Your task to perform on an android device: Open the Dmart ready app ,lookup for India gate basmati rice , swipe pictures of it and also view more details like Nutrition information, price and weight .
Image 0: 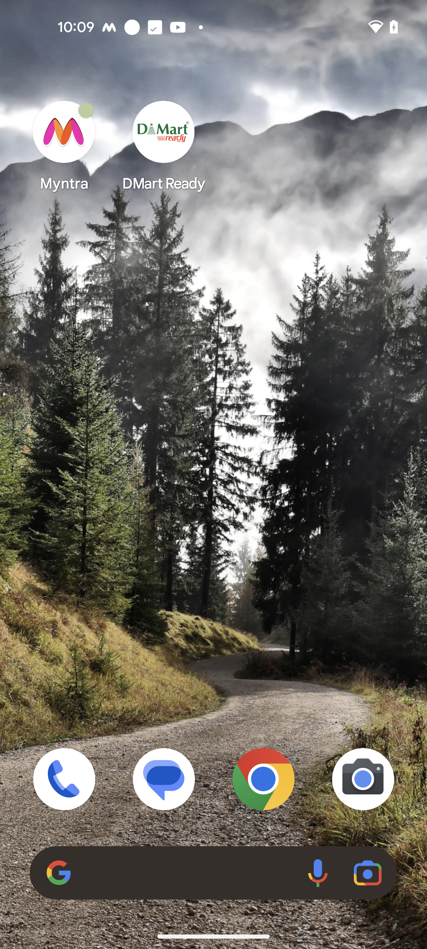
Open the Dmart Ready app.
Step 0: open app "DMart Ready"
Image 1: 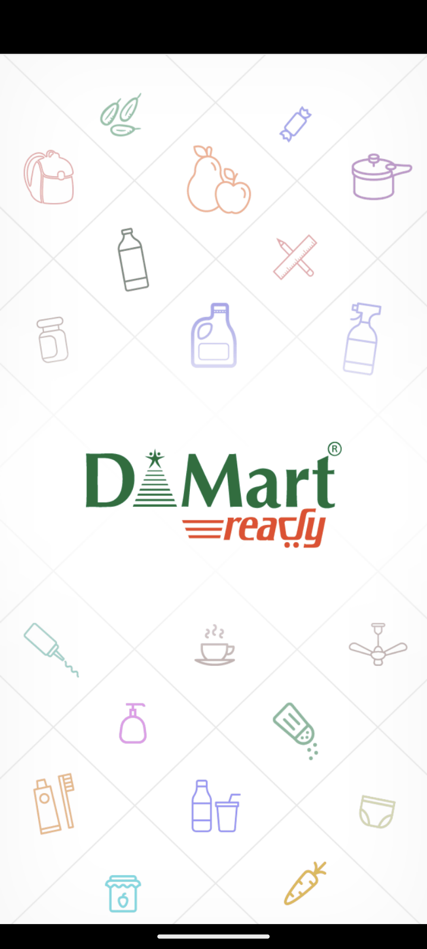
Open the Dmart Ready app.
Step 1: wait
Image 2: 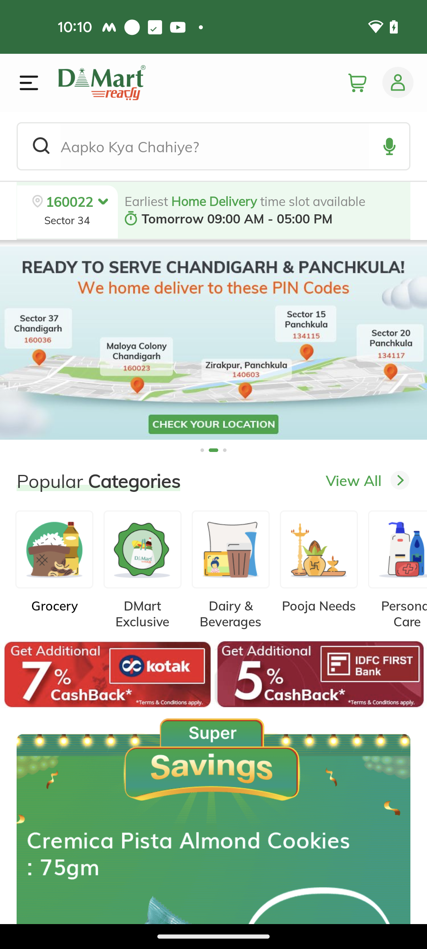
Click on the search bar to view products.
Step 2: click (214, 146)
Image 3: 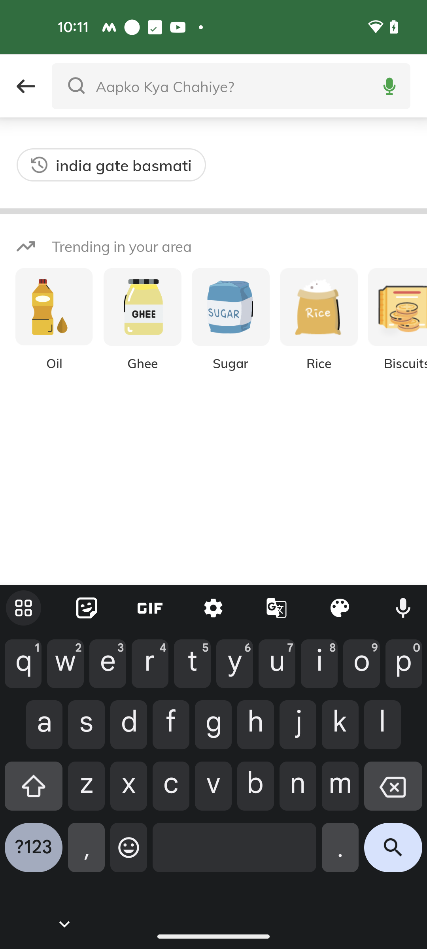
Type India gate basmati rice in the search bar.
Step 3: type "India gate basmati rice"
Image 4: 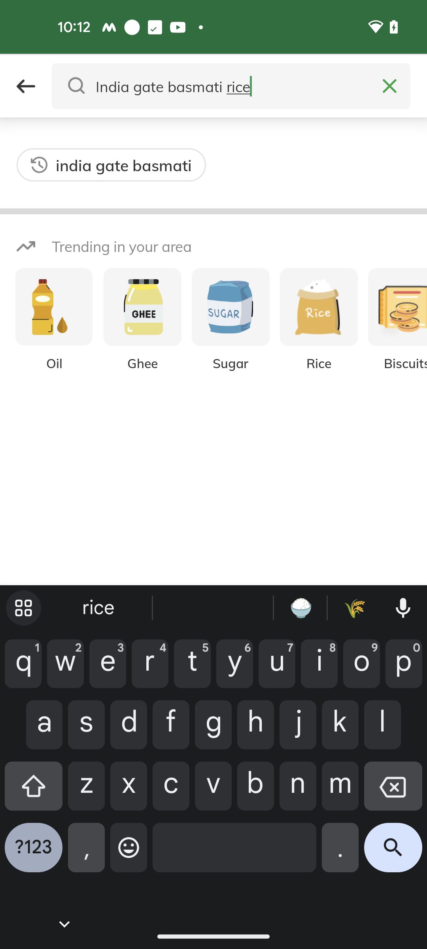
Click on the search icon at the bottom of the screen.
Step 4: click (393, 853)
Image 5: 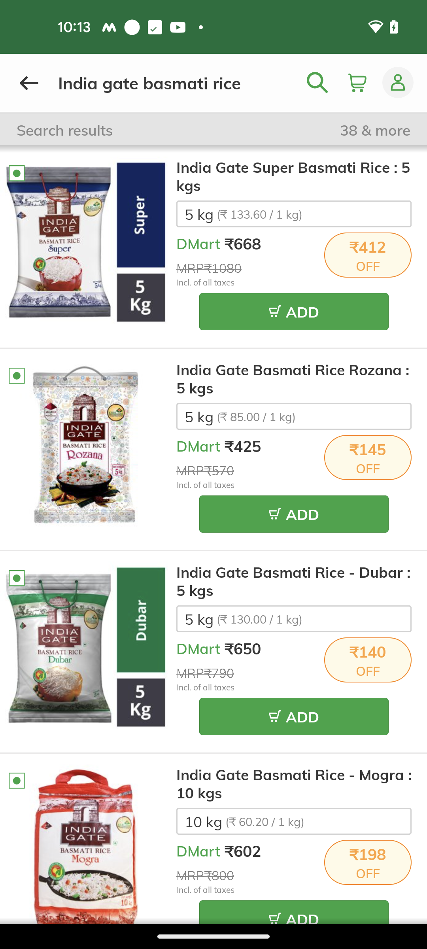
Click on the first icon for more details .
Step 5: click (81, 265)
Image 6: 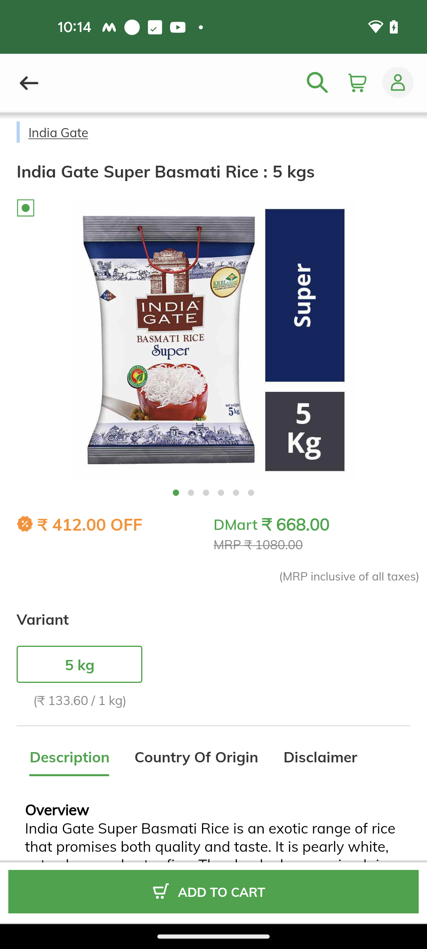
Swipe left to view more pictures.
Step 6: scroll right
Image 7: 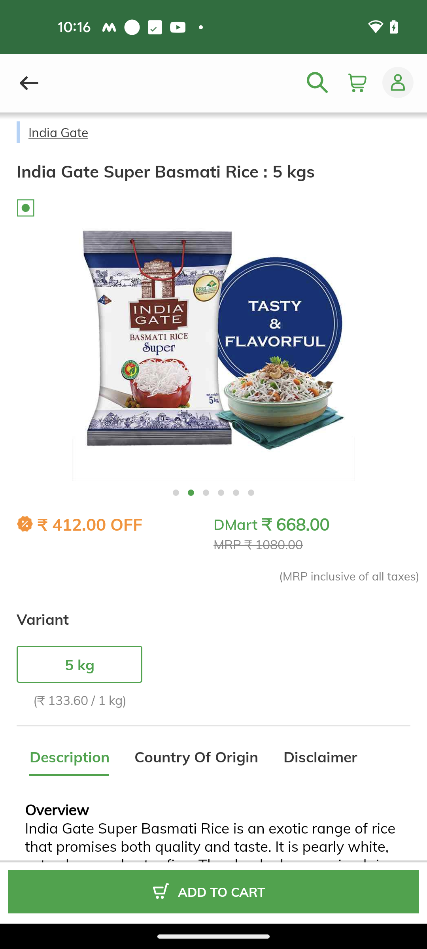
Swipe left to view more pictures.
Step 7: scroll right
Image 8: 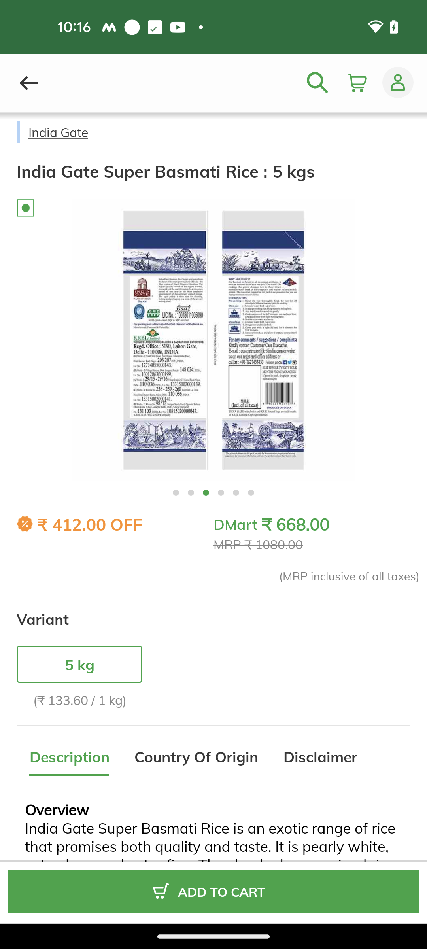
swipe left again to view nutrition information.
Step 8: scroll right